Your task to perform on an android device: I often traveled with American Airways as I liked their service, so look for flight details for these airlines.
Image 0: 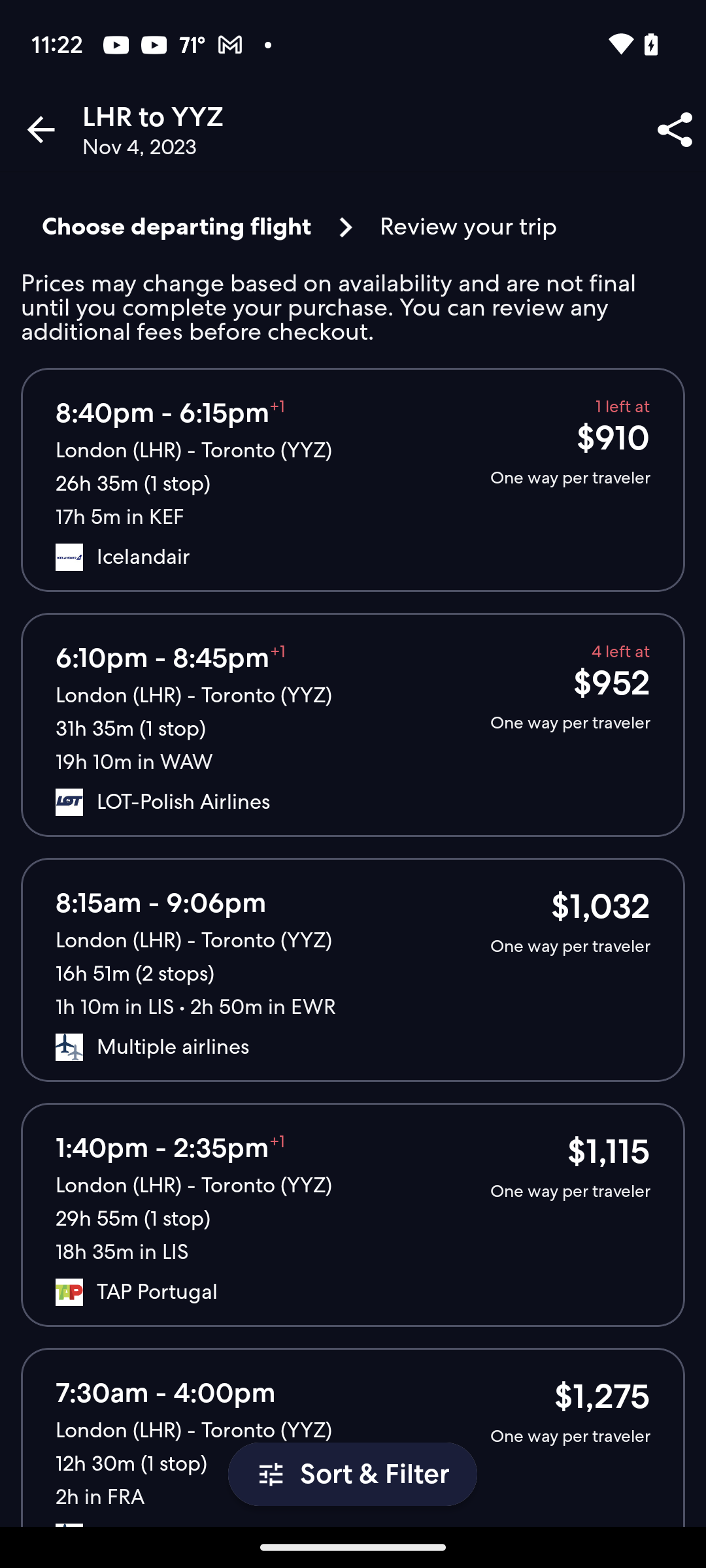
Click on Sort&Filter option
Step 0: click (375, 1474)
Image 1: 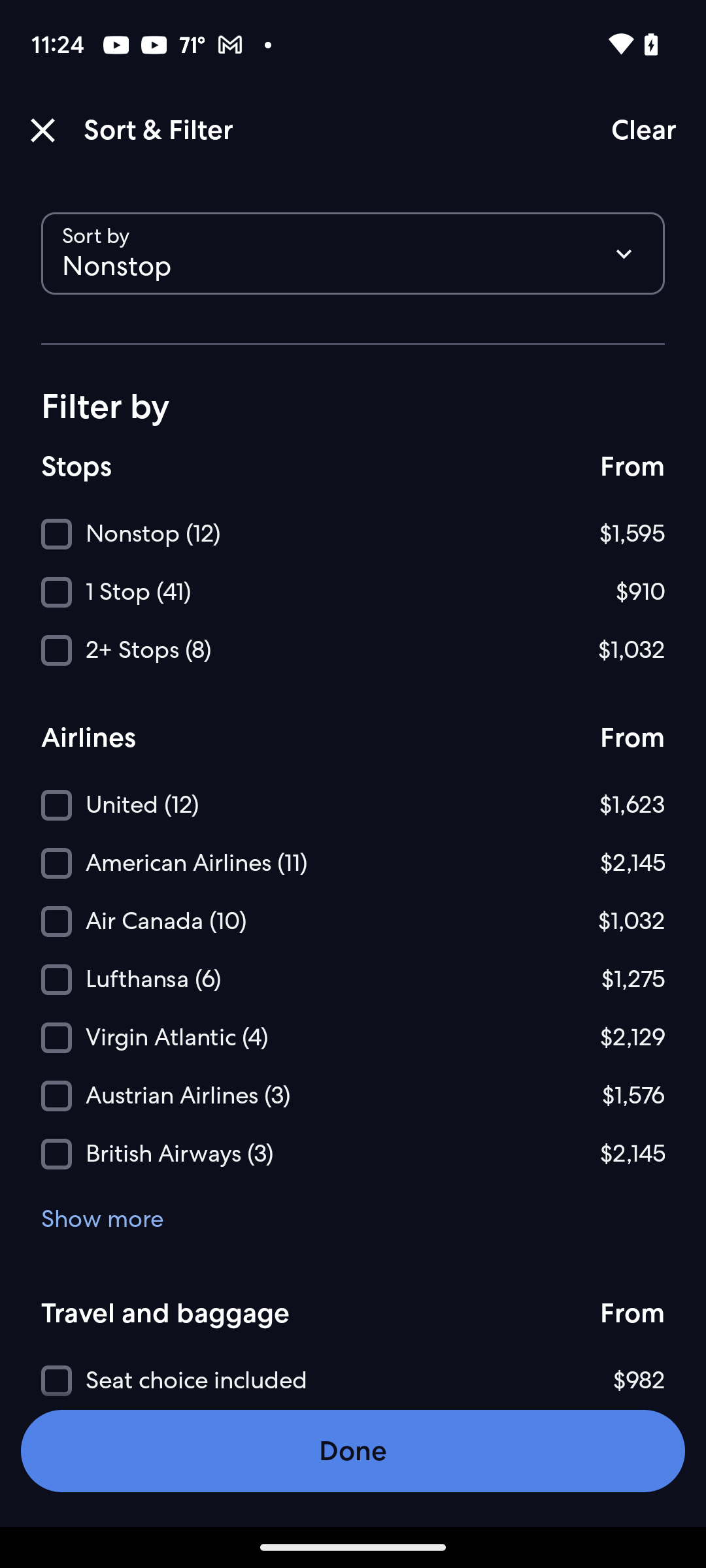
Click on American Airlines option
Step 1: click (352, 863)
Image 2: 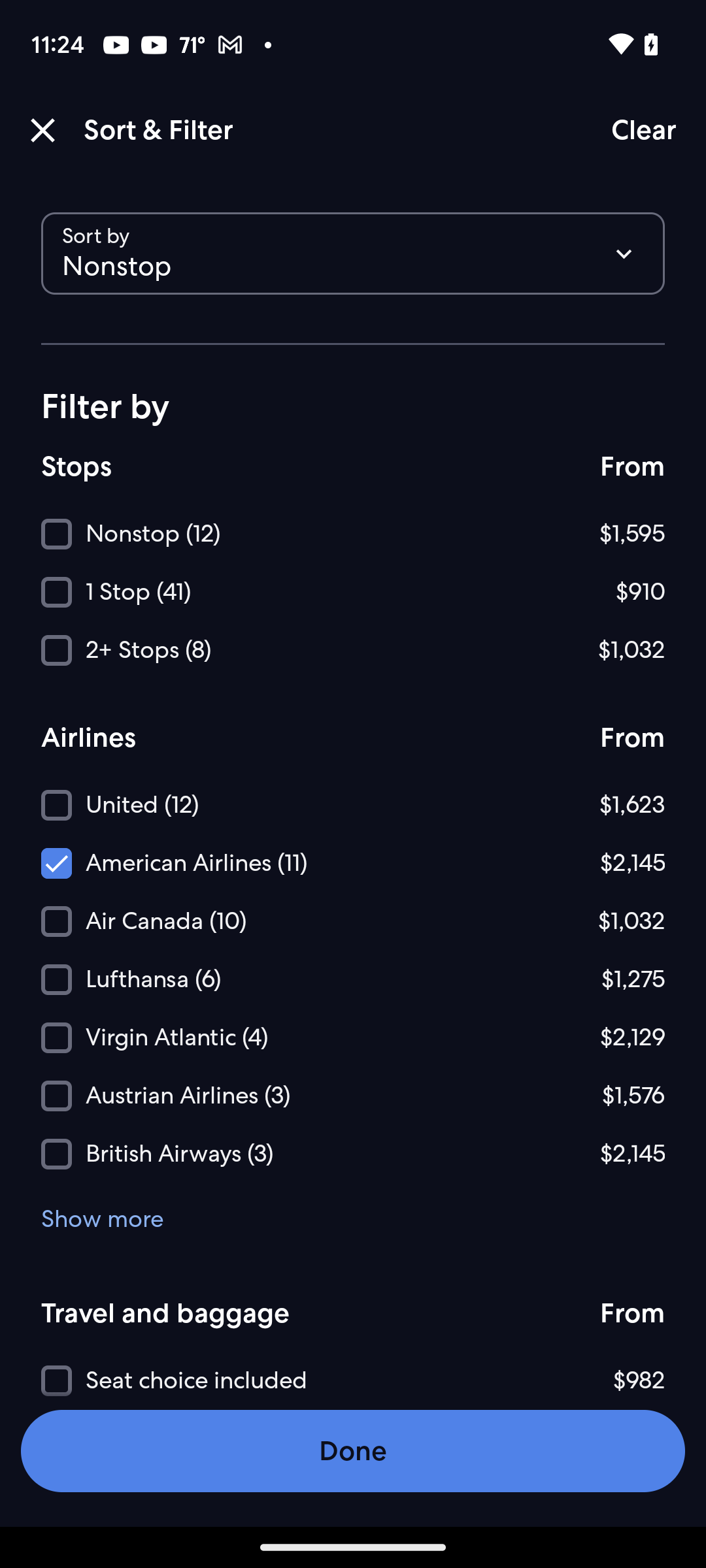
Click on done option
Step 2: click (353, 1451)
Image 3: 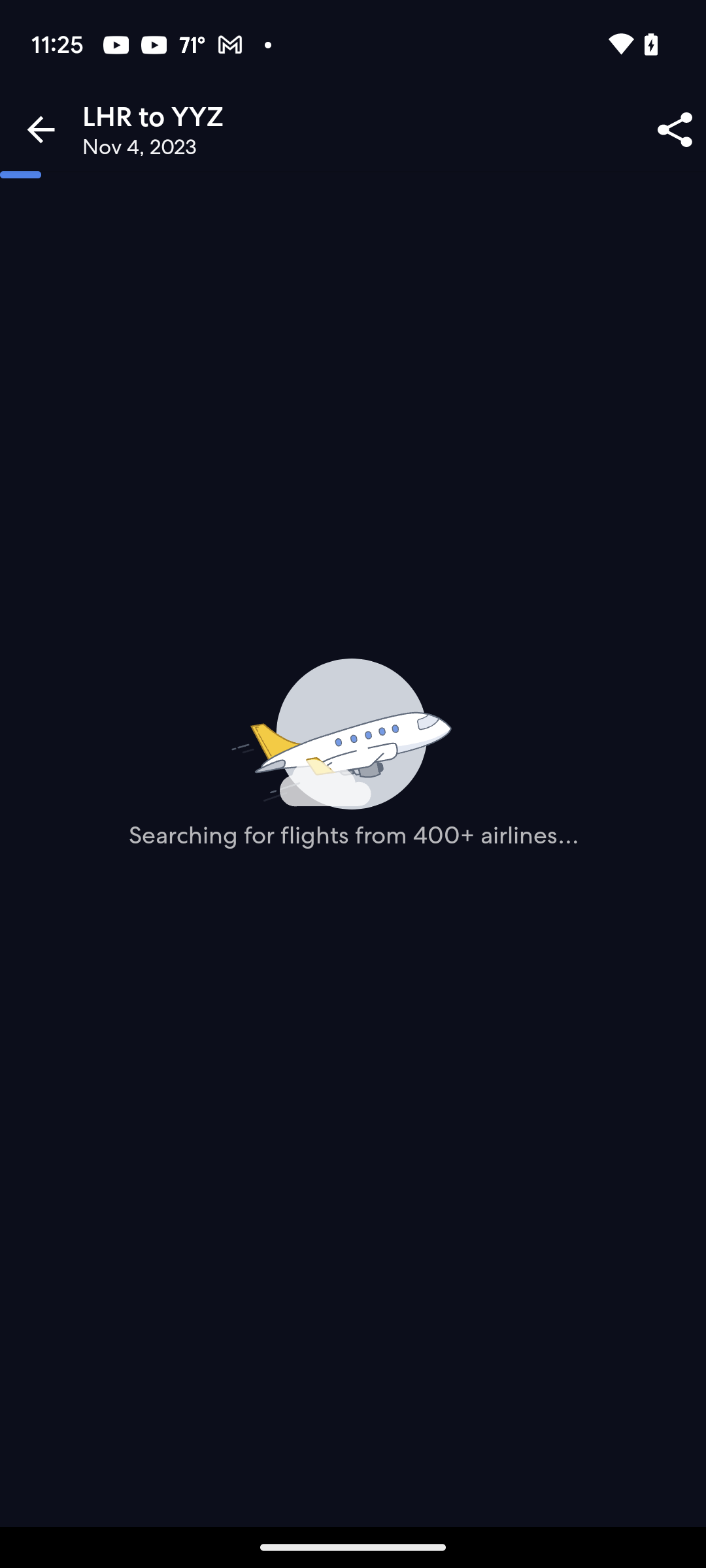
Click on done option
Step 3: wait